Your task to perform on an android device: Go to the Trip.com app and search for the train from Rome to Venice for August 14 at 9:00 a.m.
Image 0: 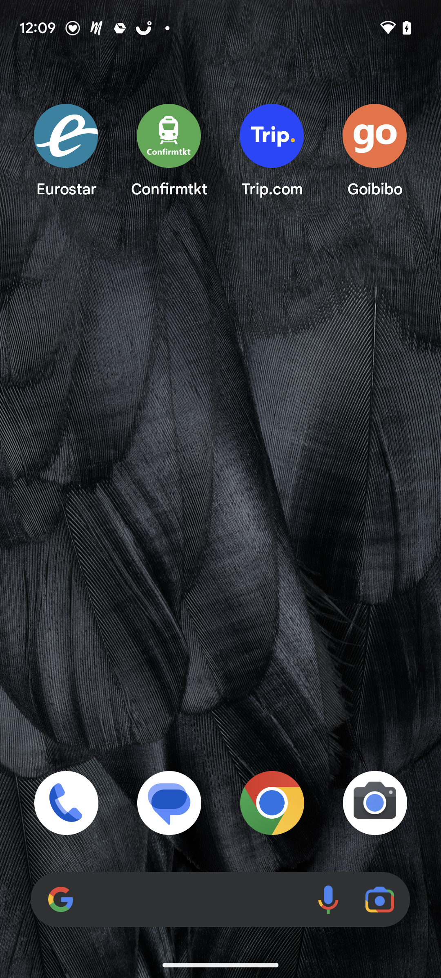
open the Trip.com app
Step 0: open app "Trip.com"
Image 1: 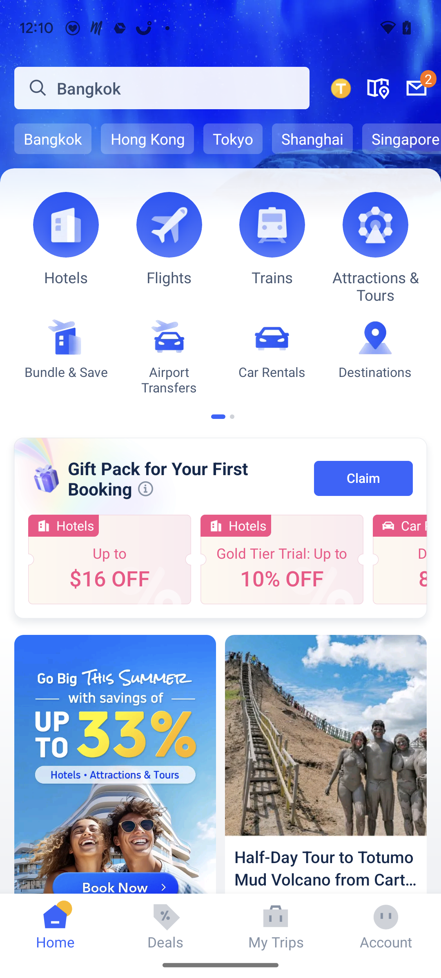
click on the Trains icon on the right side in the first row.
Step 1: click (272, 225)
Image 2: 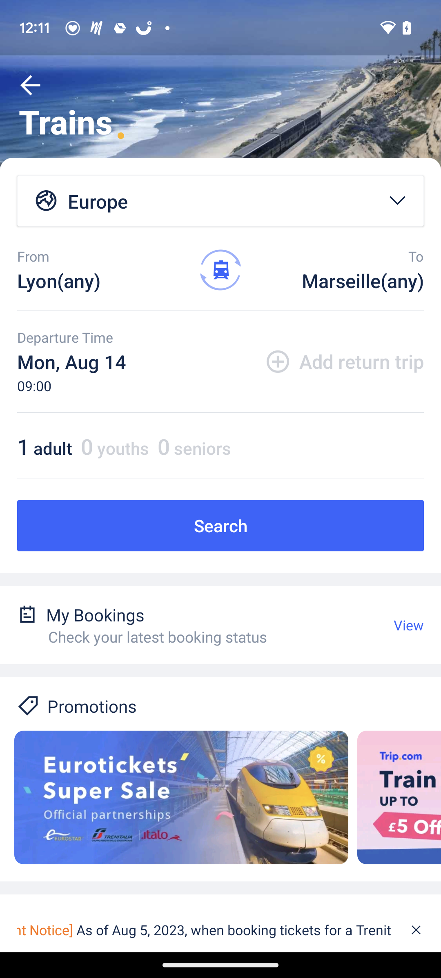
Click on the column under the heading "from" to add the starting location.
Step 2: click (59, 280)
Image 3: 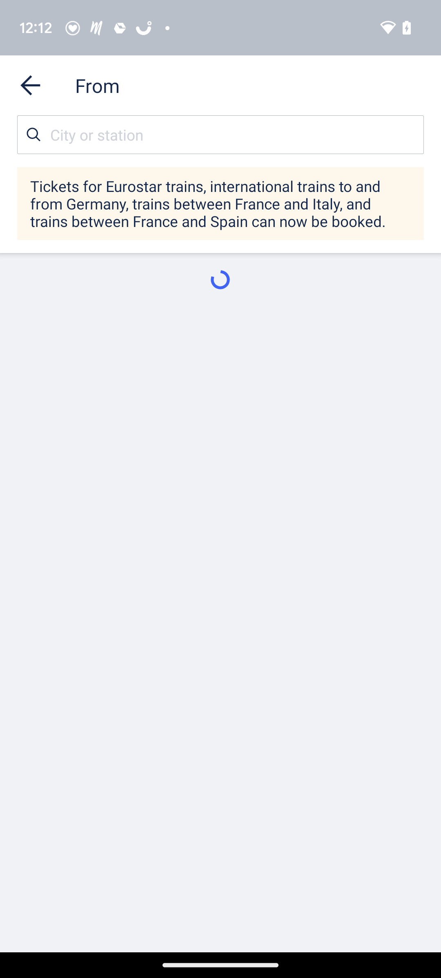
Click on the column under the heading "from" to add the starting location.
Step 3: wait
Image 4: 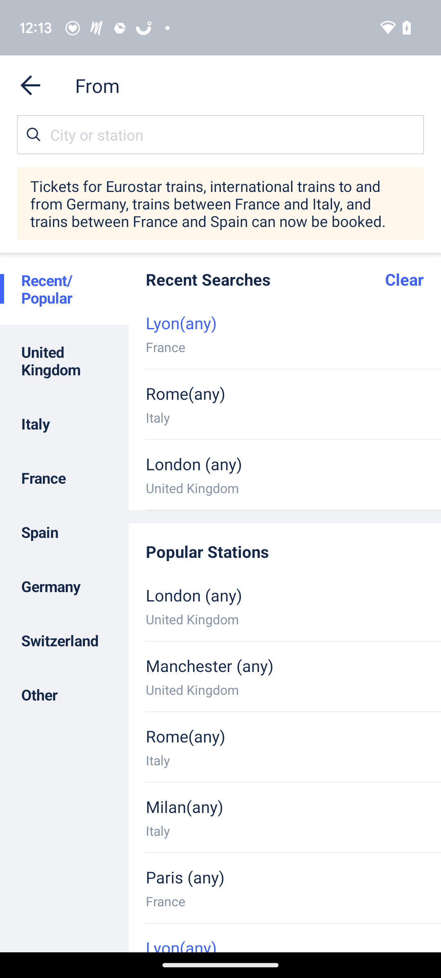
select the tab italy
Step 4: click (66, 423)
Image 5: 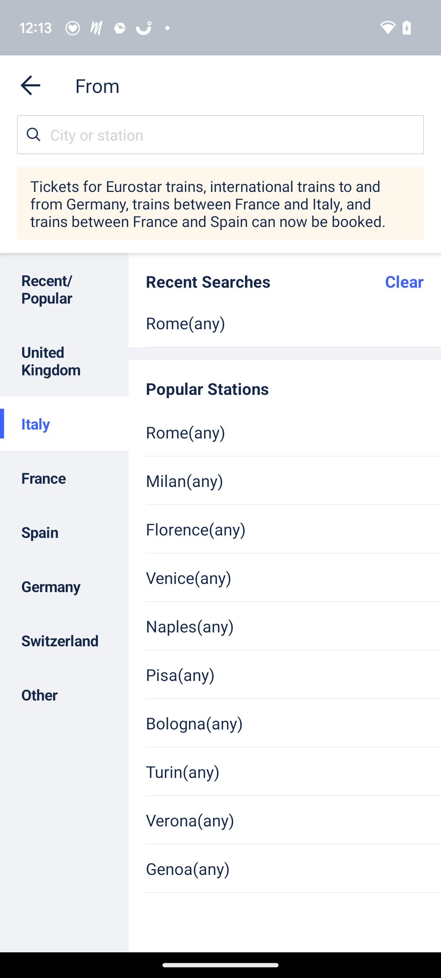
Click on  Rome
Step 5: click (285, 432)
Image 6: 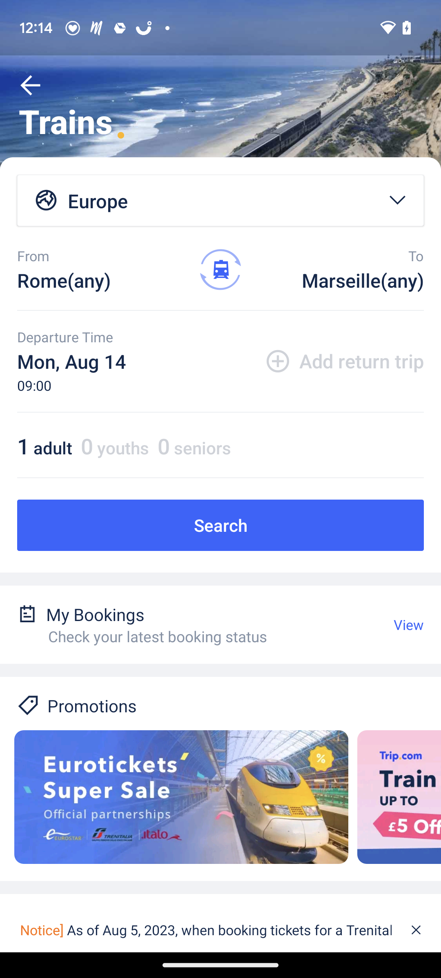
Click under the heading "TO" to add the ending location.
Step 6: click (363, 280)
Image 8: 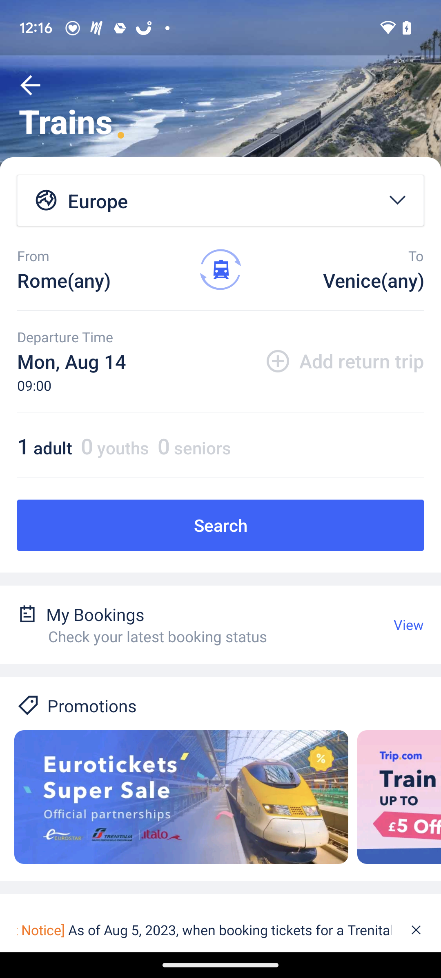
Click on the search tab in the middle of the screen.
Step 8: click (220, 525)